Your task to perform on an android device: I think a tracker is required for good fitness.I installed the Pedometer Step Counter app. Set up Account in the Pedometer Step Counter app
Image 0: 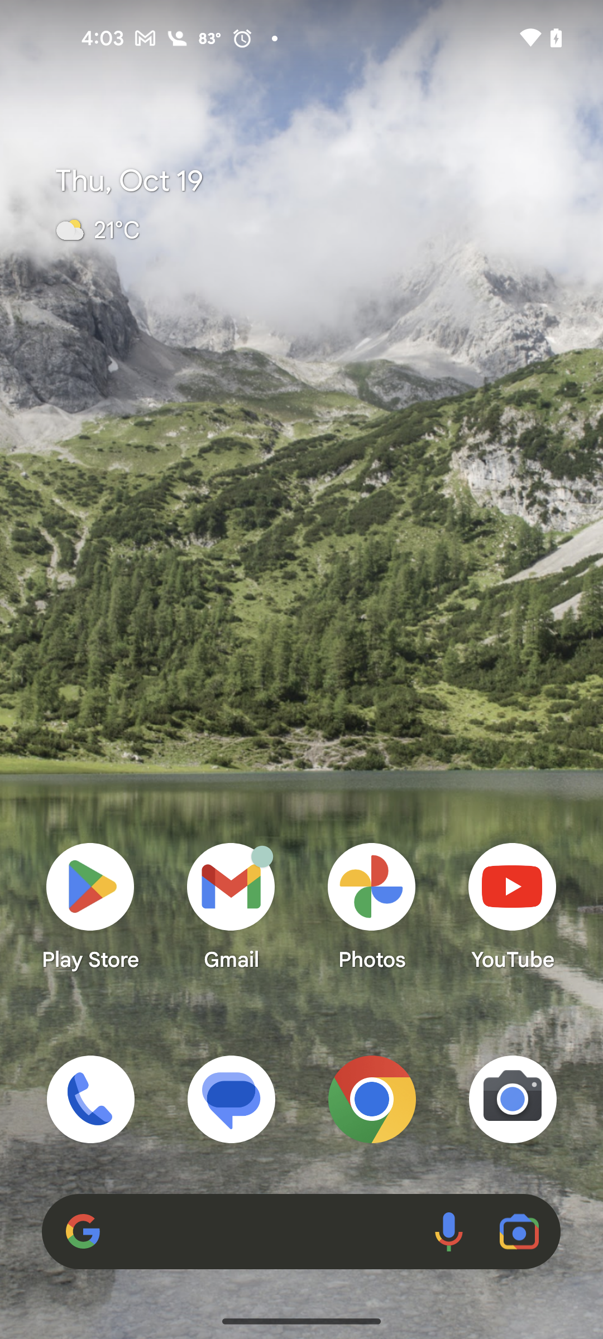
Open the Pedometer Step Counter app
Step 0: open app "Pedometer Step Counter"
Image 1: 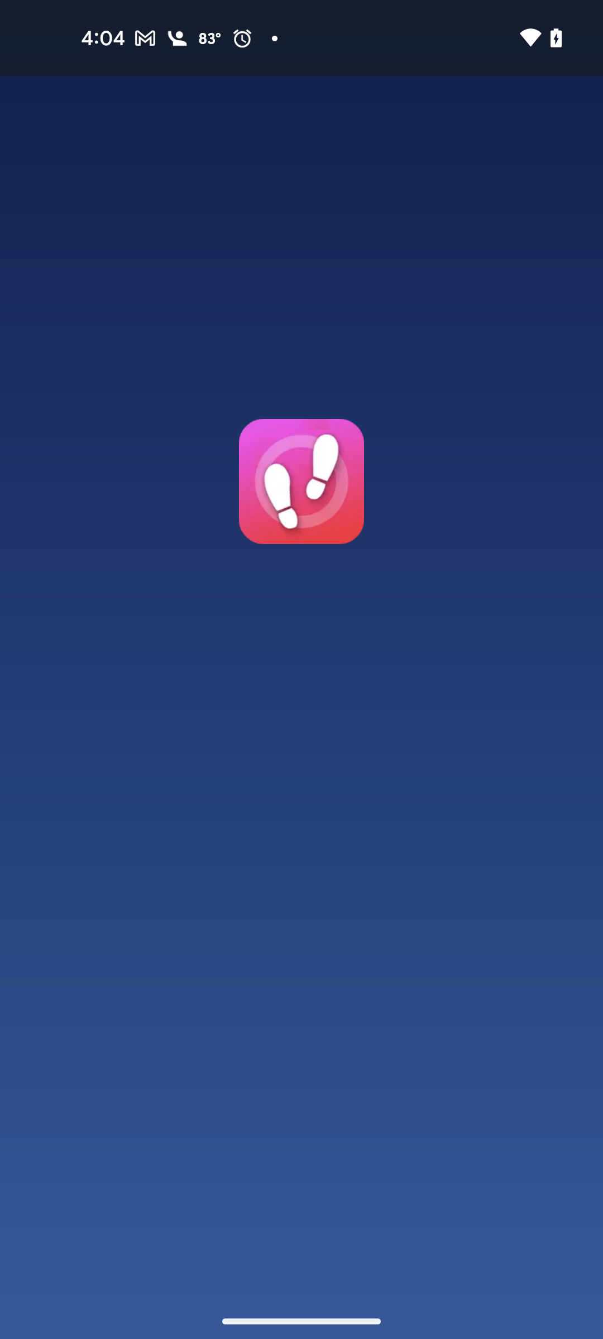
Open the Pedometer Step Counter app
Step 1: wait
Image 2: 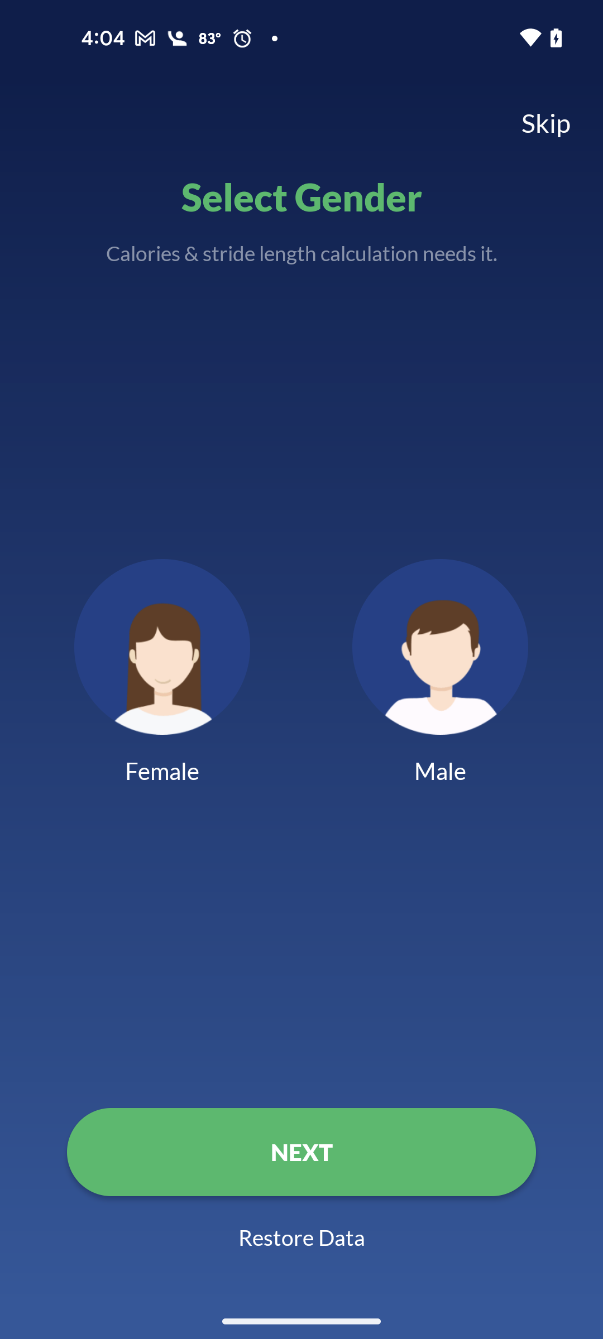
Click on the male cartoon
Step 2: click (440, 646)
Image 3: 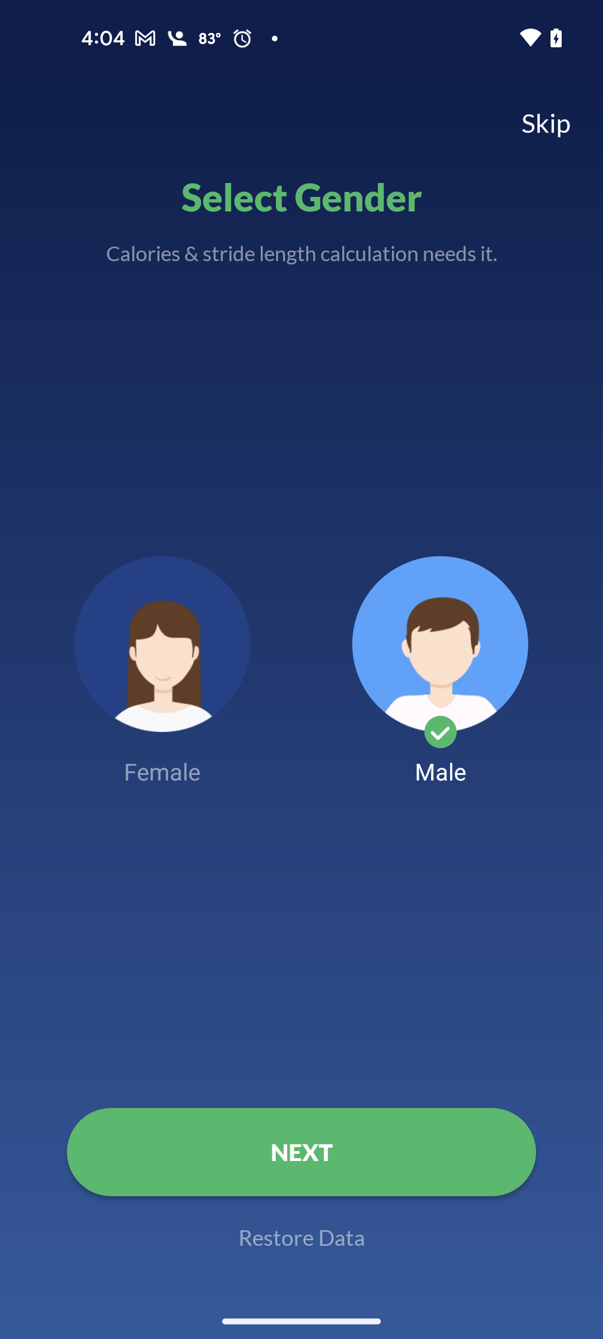
Click on the NEXT button at the bottom of the screen
Step 3: click (301, 1152)
Image 4: 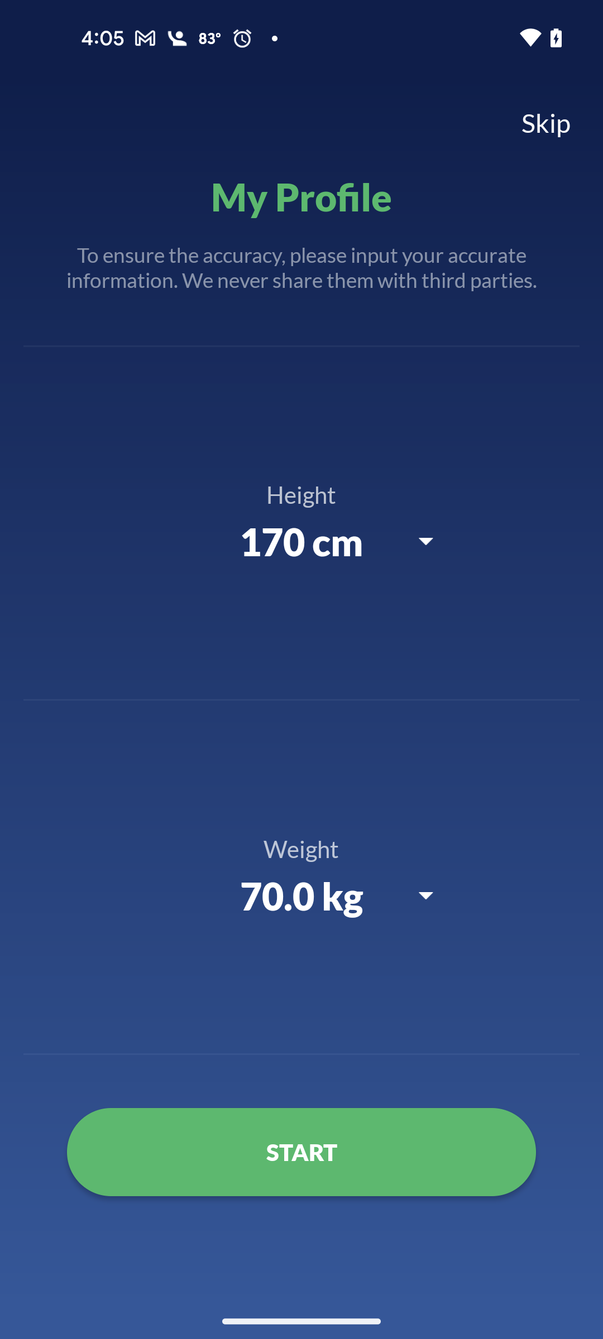
Click on the Start button at the bottom of the screen
Step 4: click (301, 1152)
Image 6: 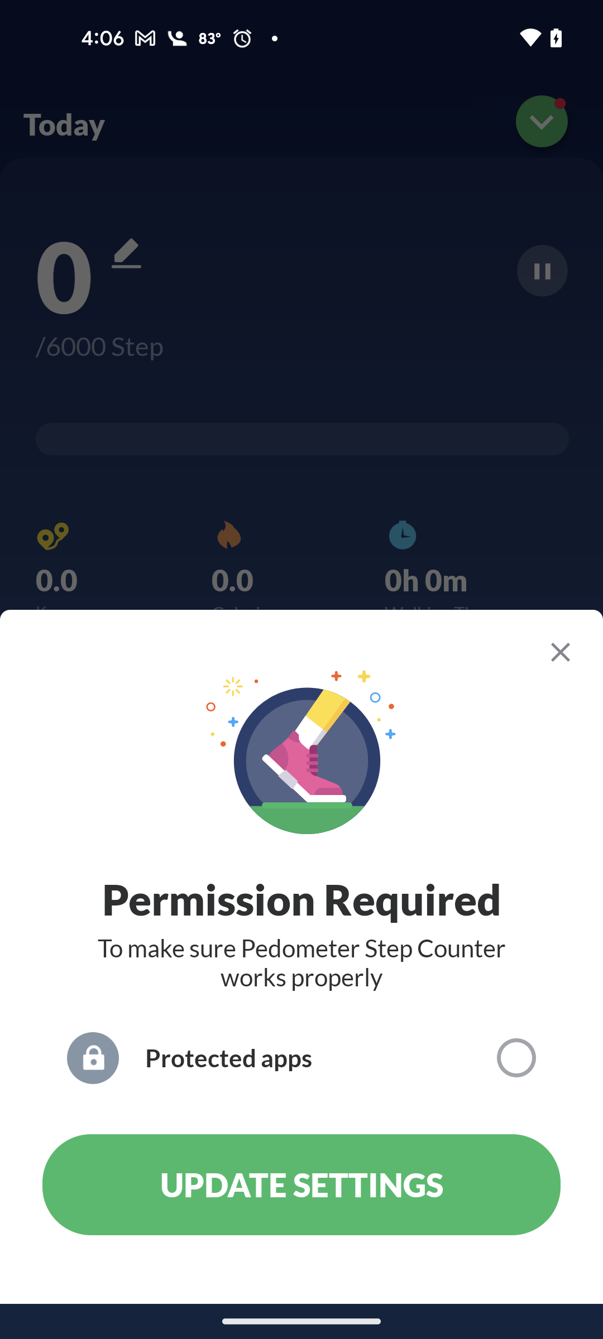
Click on the Close icon
Step 6: click (560, 652)
Image 7: 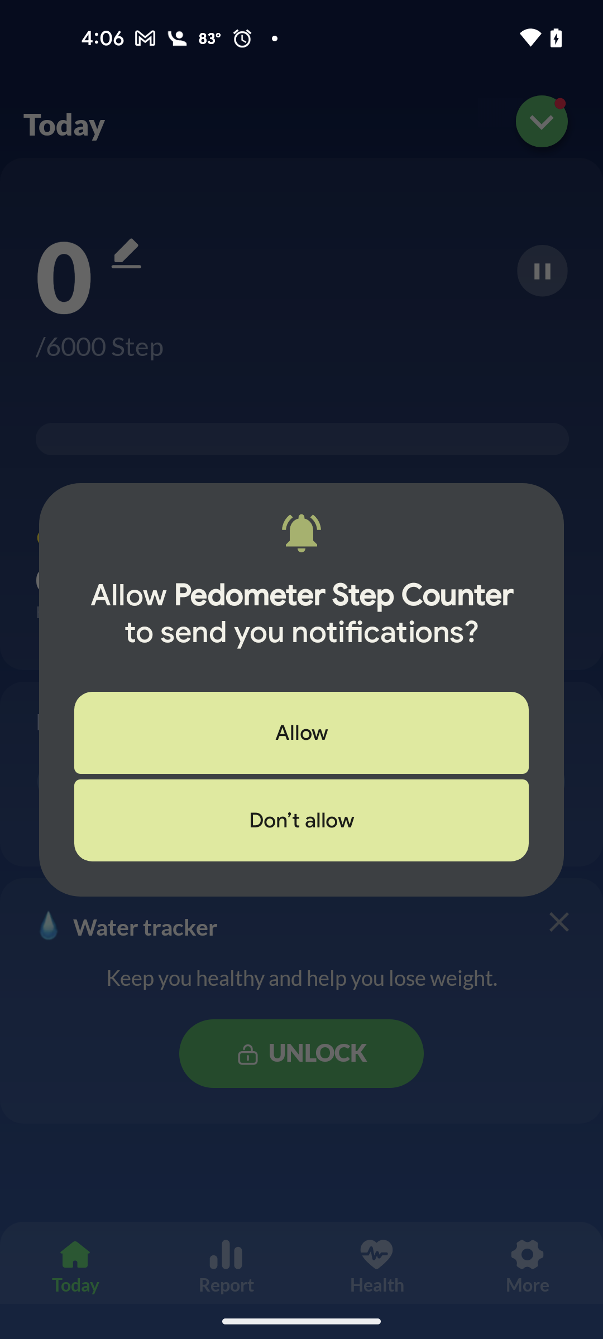
Click on the Allow button at the pop up window
Step 7: click (301, 733)